Your task to perform on an android device: Create a shortcut for me of The Queen's Gambit pdf file to the home screen on the Drive app.
Image 0: 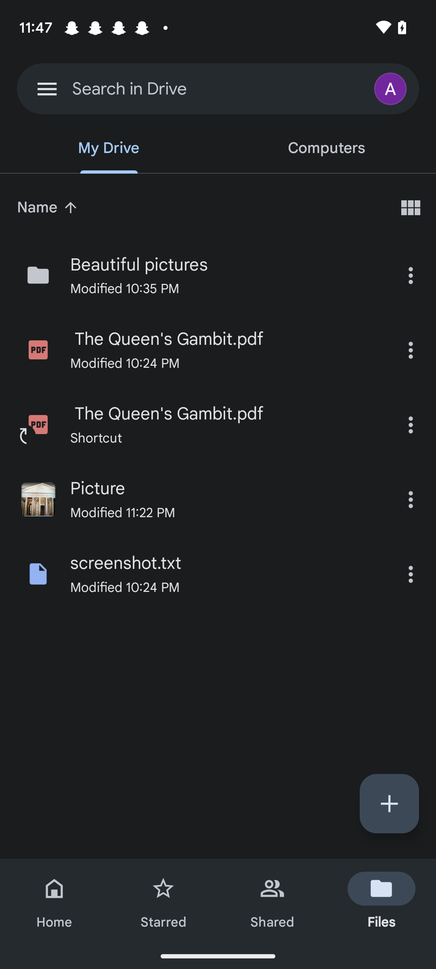
Click on the three dots on the right side  of the Queen's Gambit pdf file.
Step 0: click (410, 350)
Image 1: 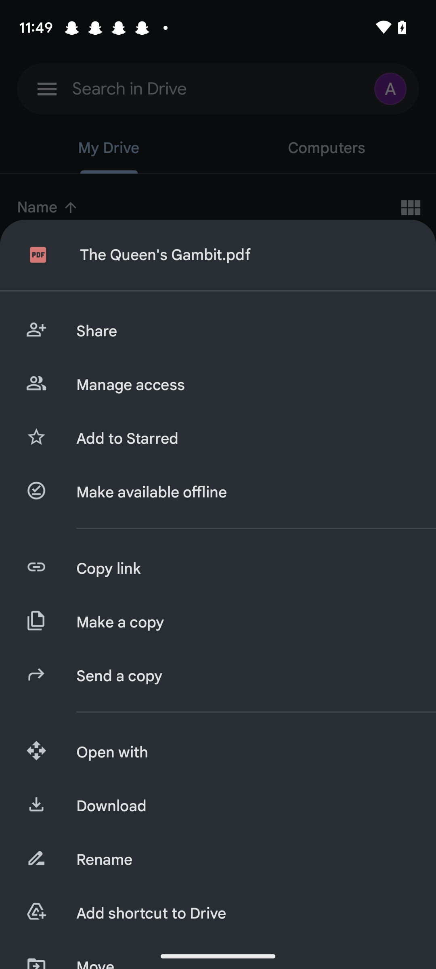
scroll up the list
Step 1: scroll down
Image 2: 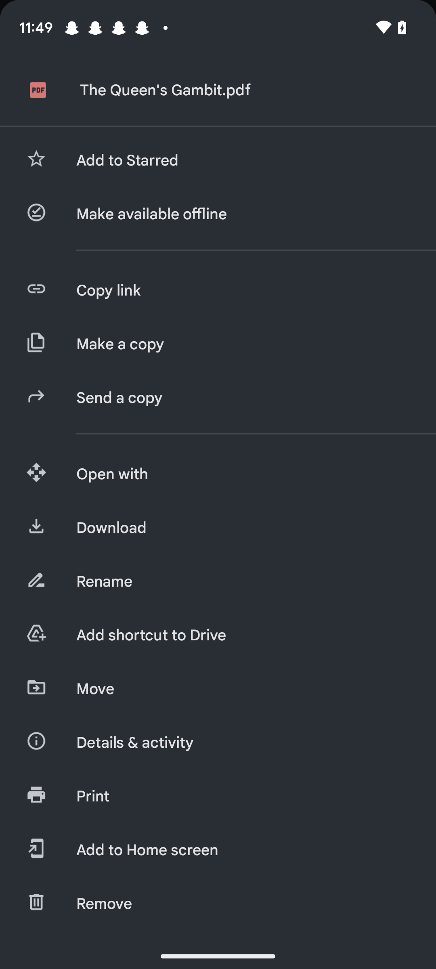
Click on the  second last tab Add to Home screen.
Step 2: click (243, 850)
Image 3: 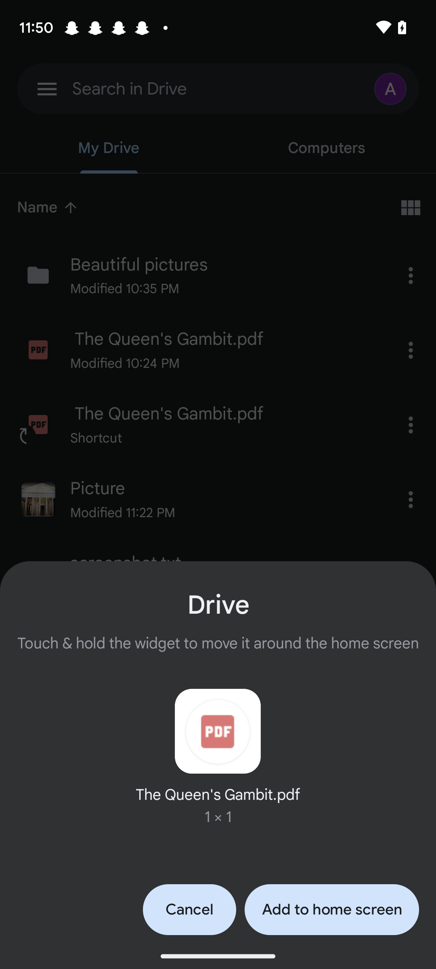
Click on the Tab "Add to home Screen" At the bottom right corner screen.
Step 3: click (331, 909)